Your task to perform on an android device: Adjust the brightness  to the full so that I Can view my Favorite "the Queen's Gambit" book.
Image 0: 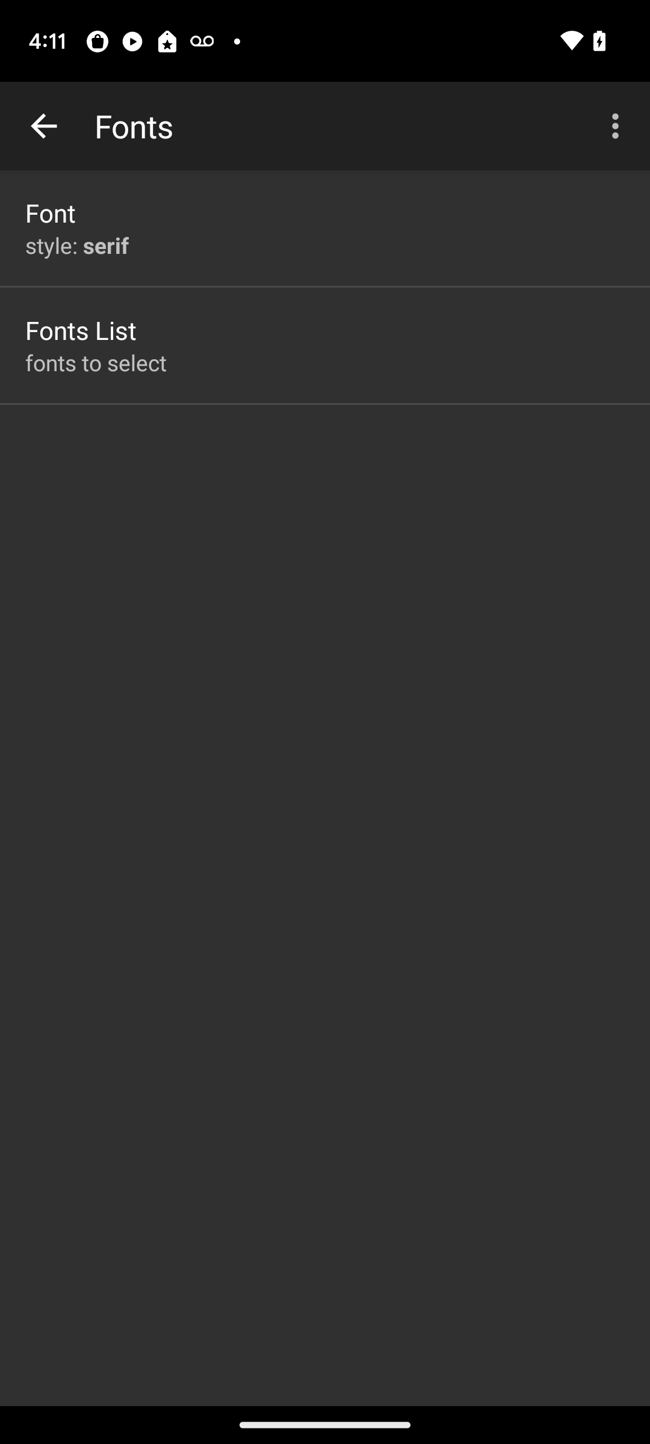
Go back to the previous page.
Step 0: press back button
Image 1: 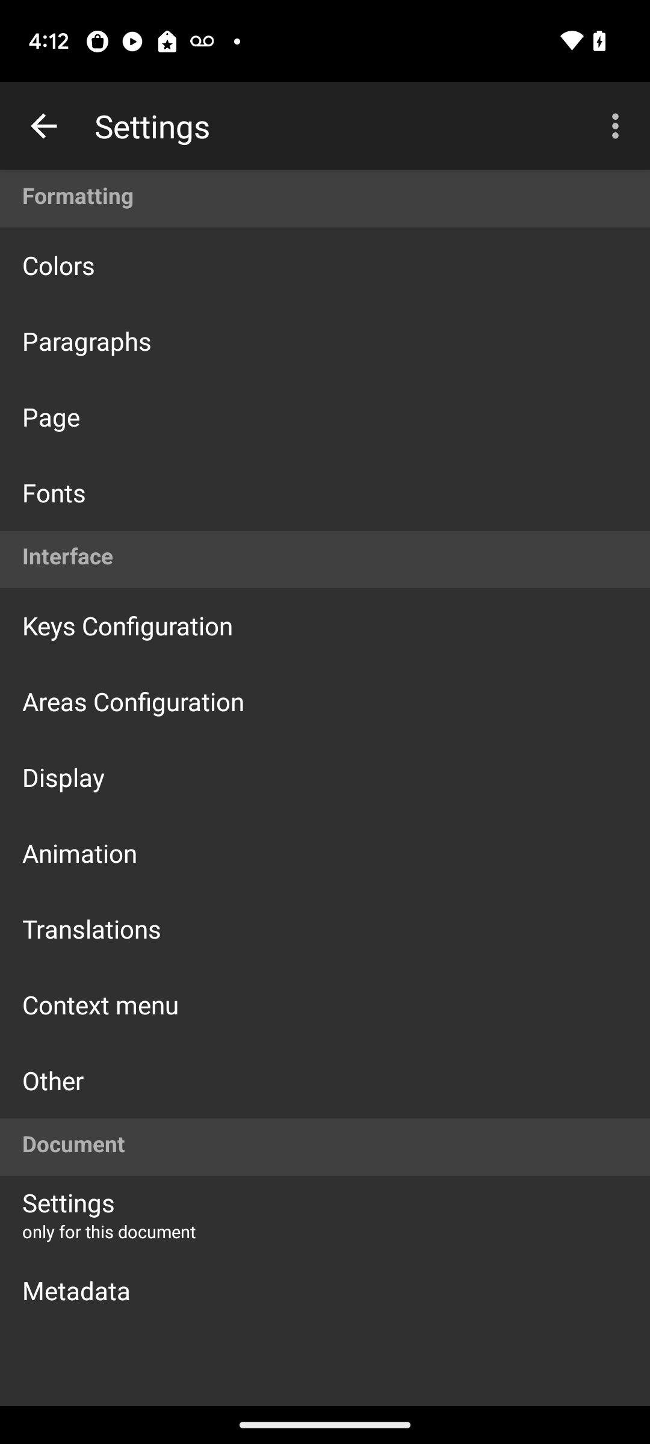
Go back to the previous page.
Step 1: press back button
Image 2: 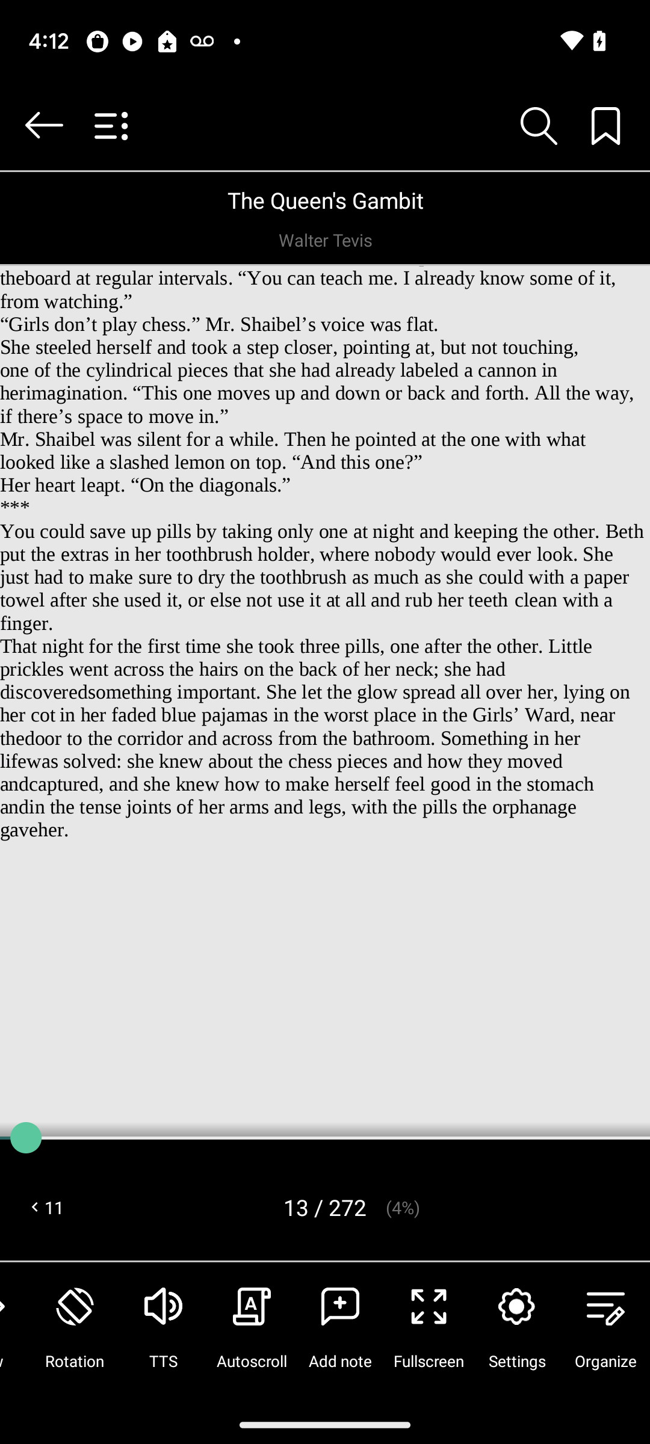
swipe the menu bar at the bottom.
Step 2: scroll left
Image 3: 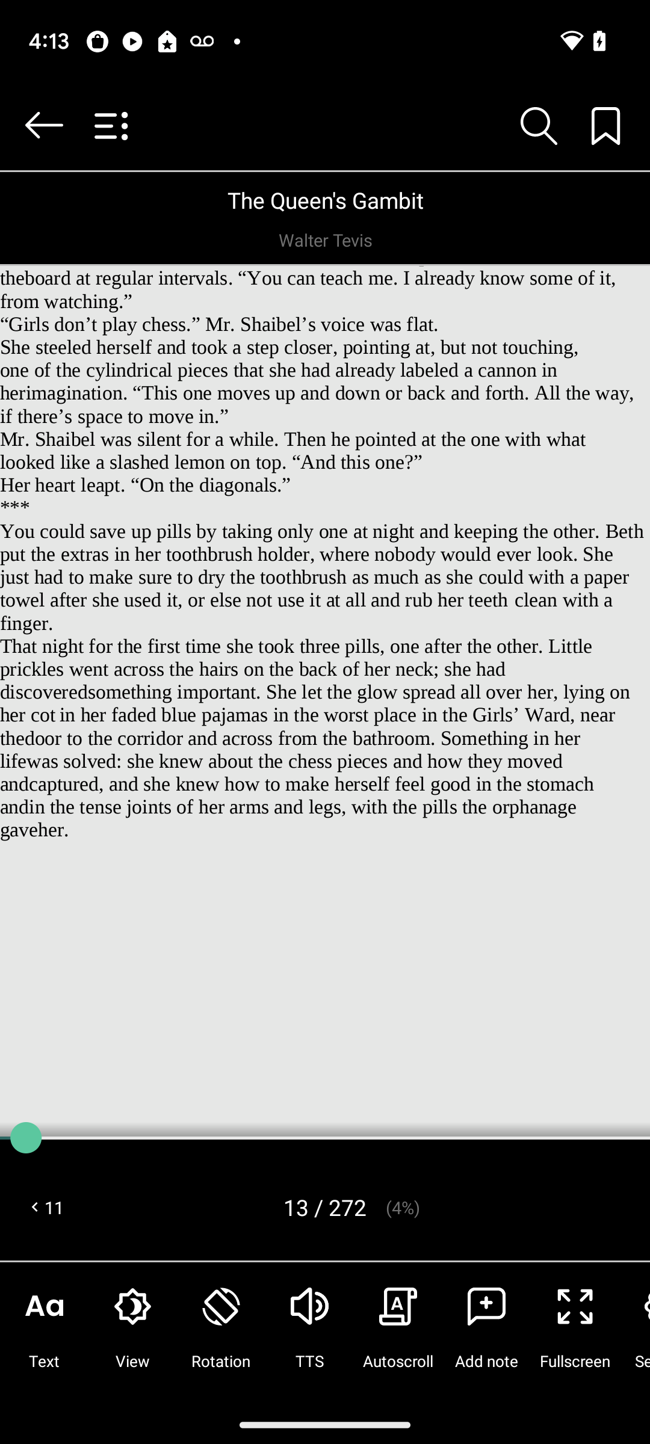
Click on the tab "View".
Step 3: click (128, 1320)
Image 4: 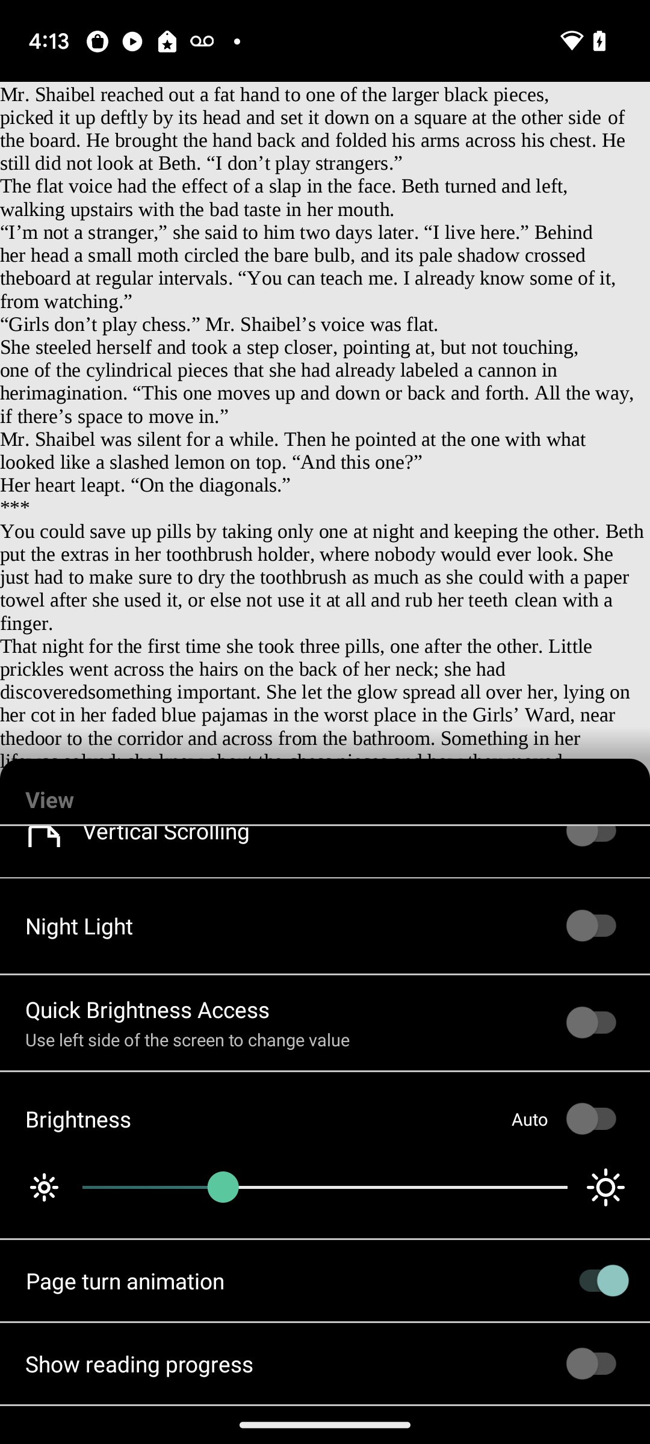
Swipe the Brightness cursor to the right.
Step 4: scroll left